Your task to perform on an android device: I want to look for a coffee powder in the bigbasket app.
Image 0: 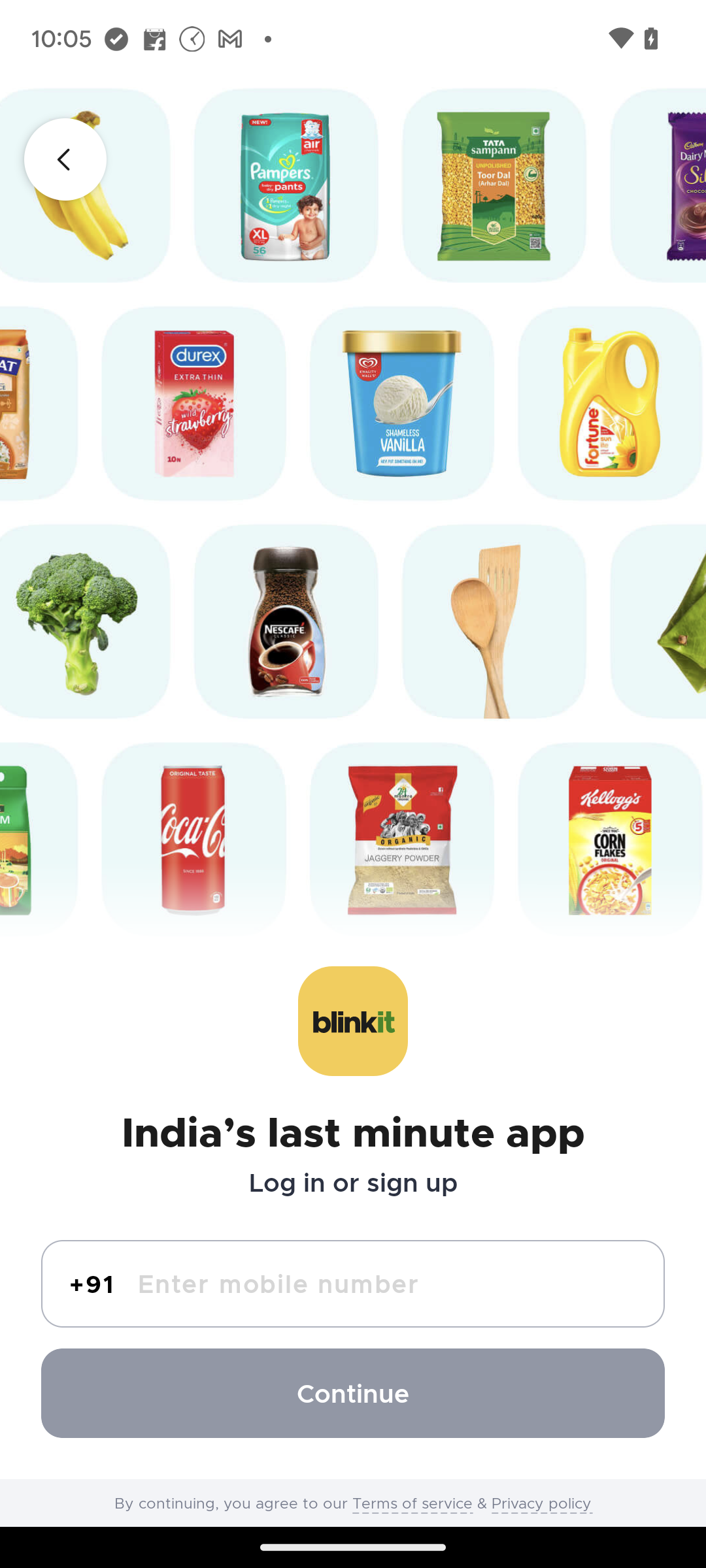
Open the bigbasket app.
Step 0: open app "bigbasket"
Image 1: 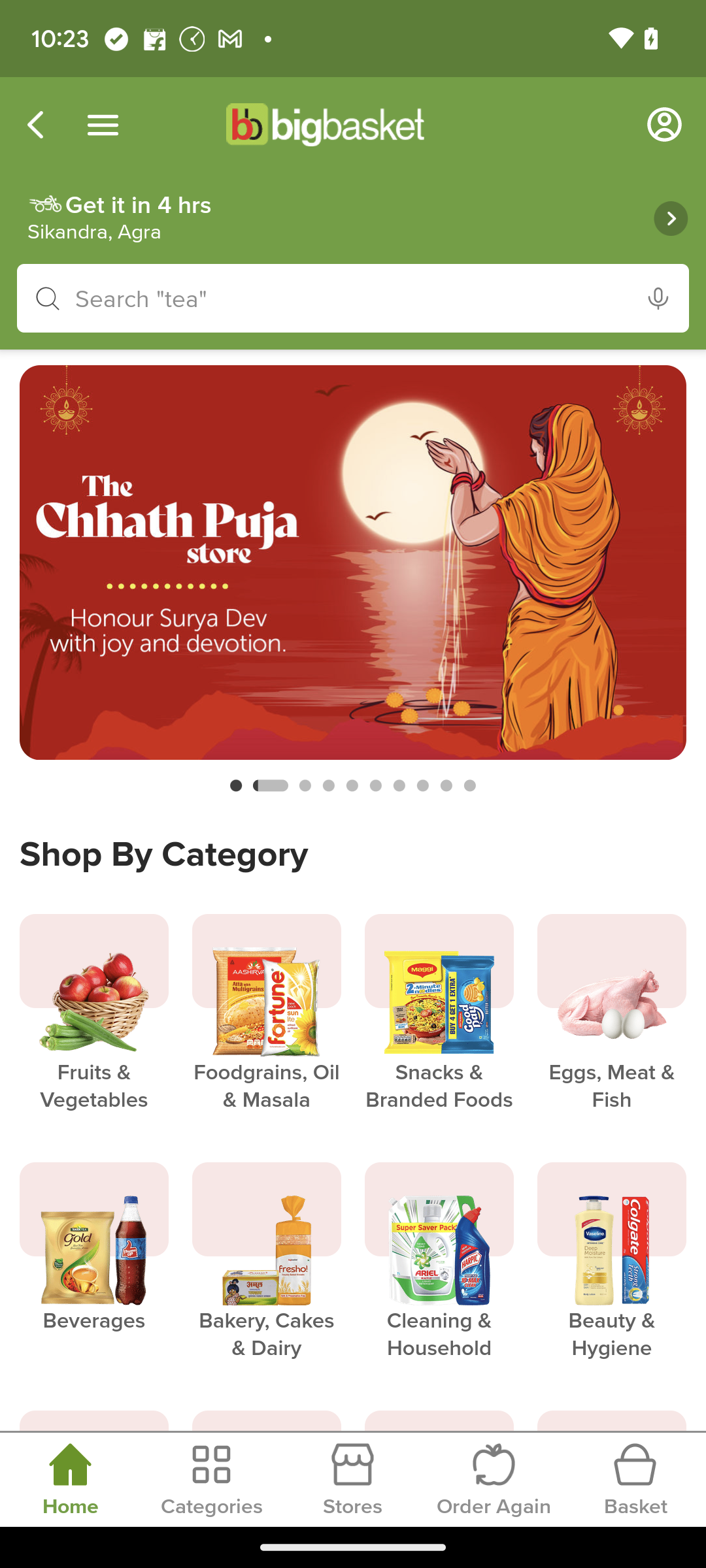
Click on the search bar.
Step 1: click (353, 297)
Image 2: 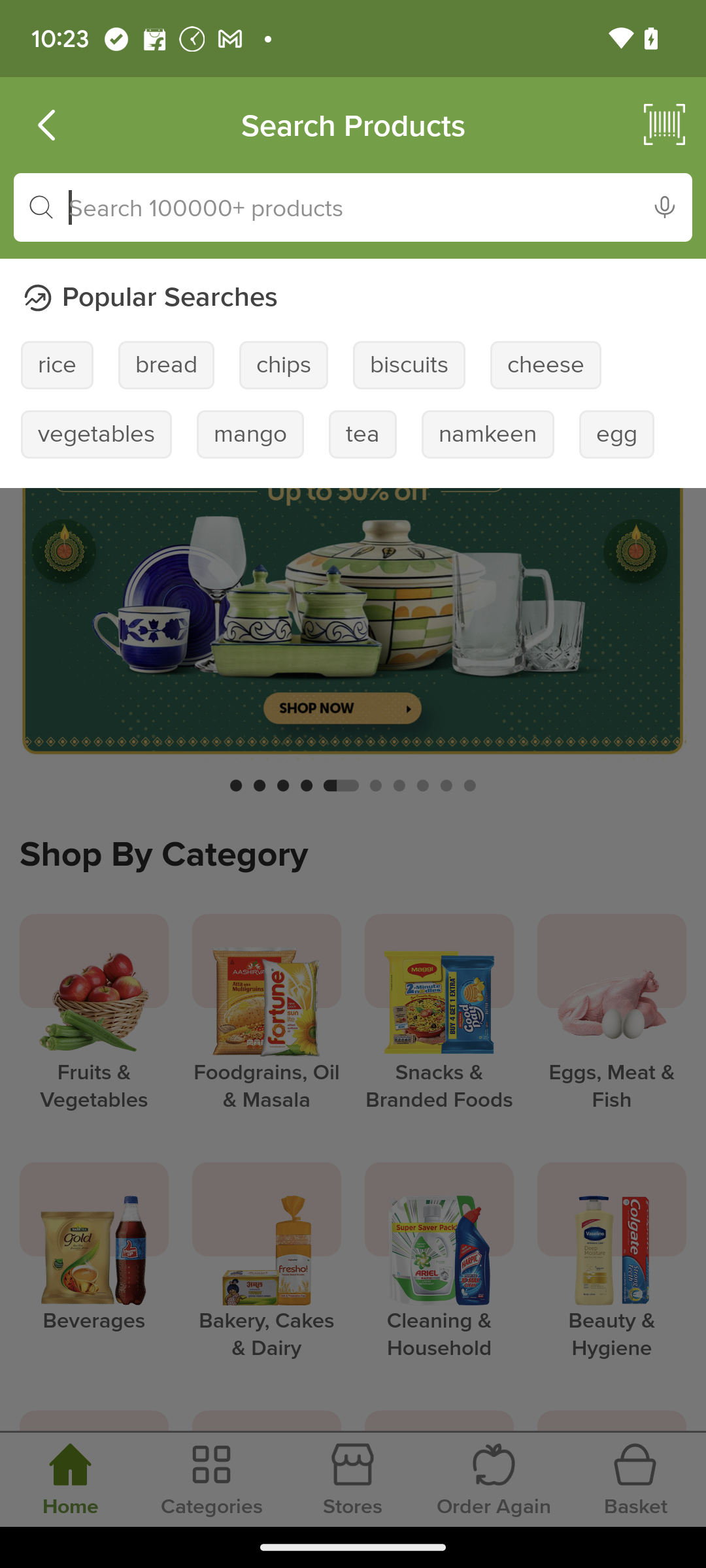
Enter the product name.
Step 2: type "coffee"
Image 3: 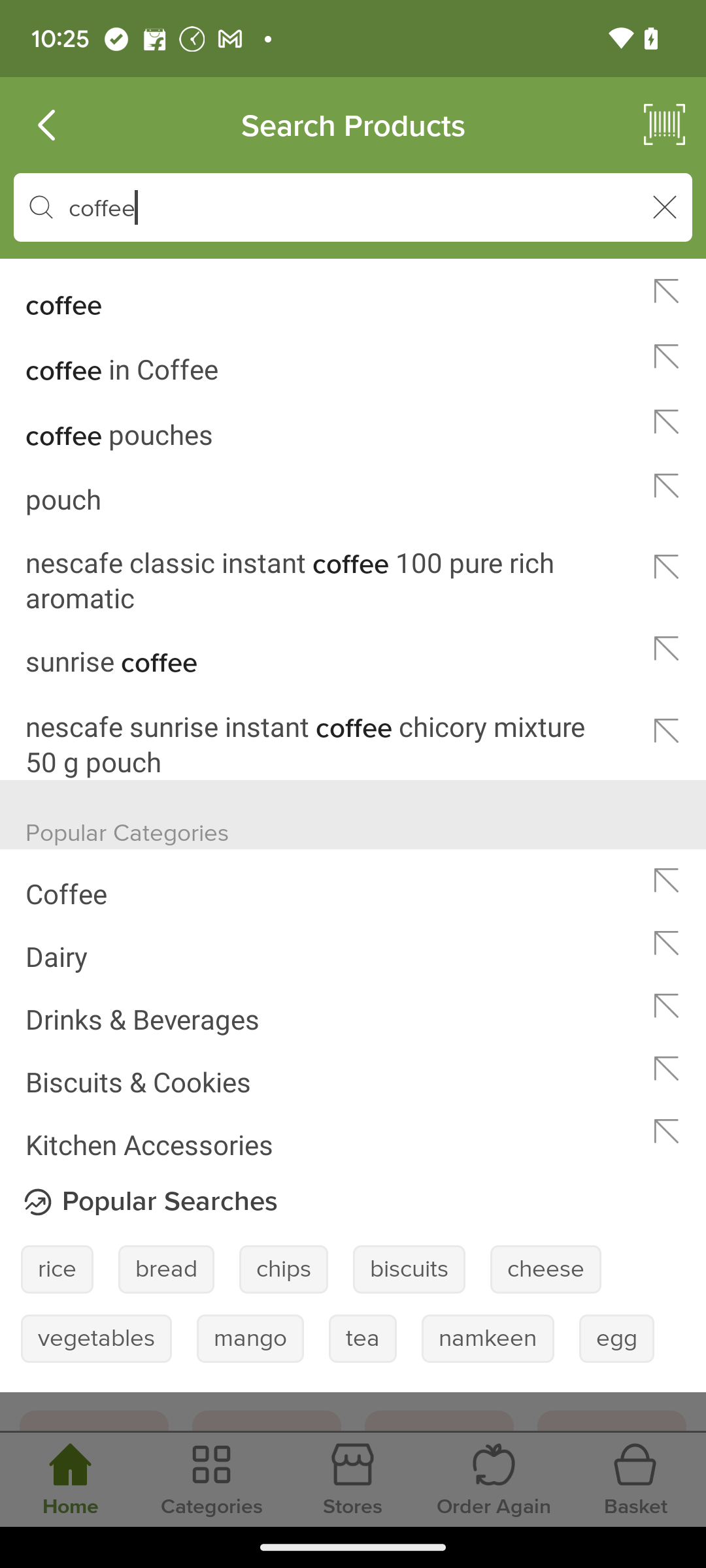
Click on the first option.
Step 3: click (317, 291)